Your task to perform on an android device: I want to add the first recording's title to Mediterranean Food Recipe in the Sound Recorder Plus app.
Image 0: 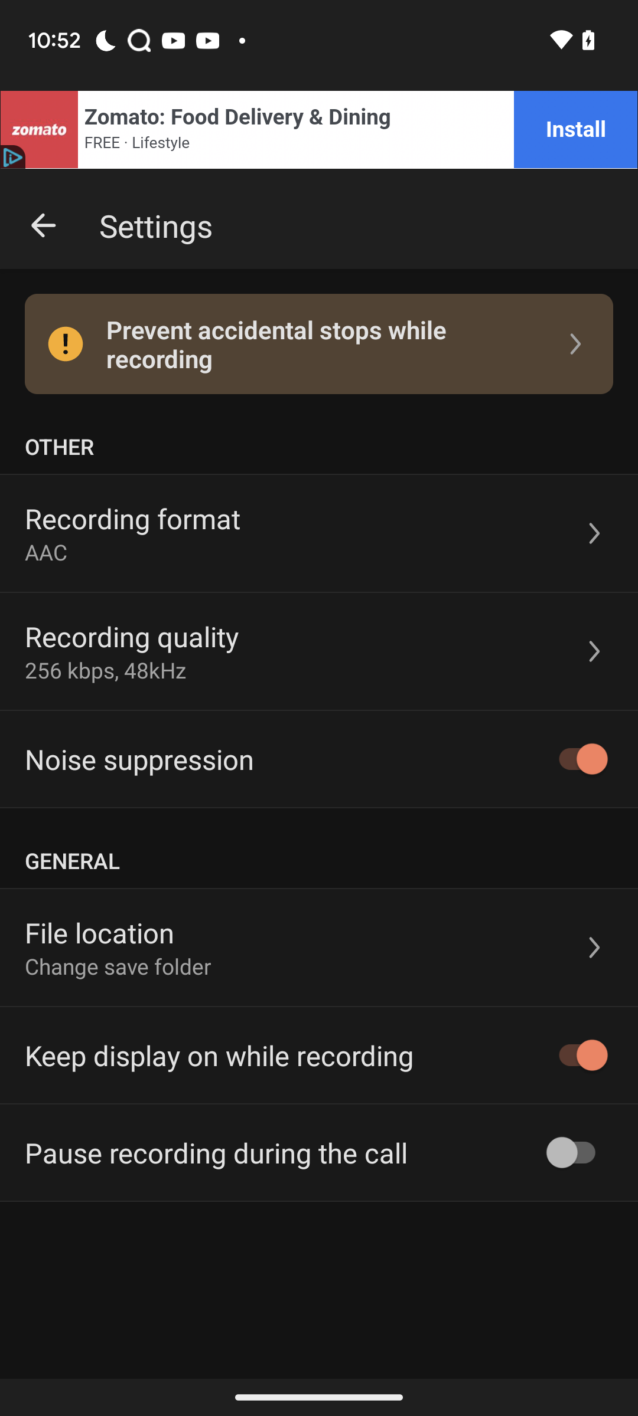
Go back to the previous screen
Step 0: press back button
Image 1: 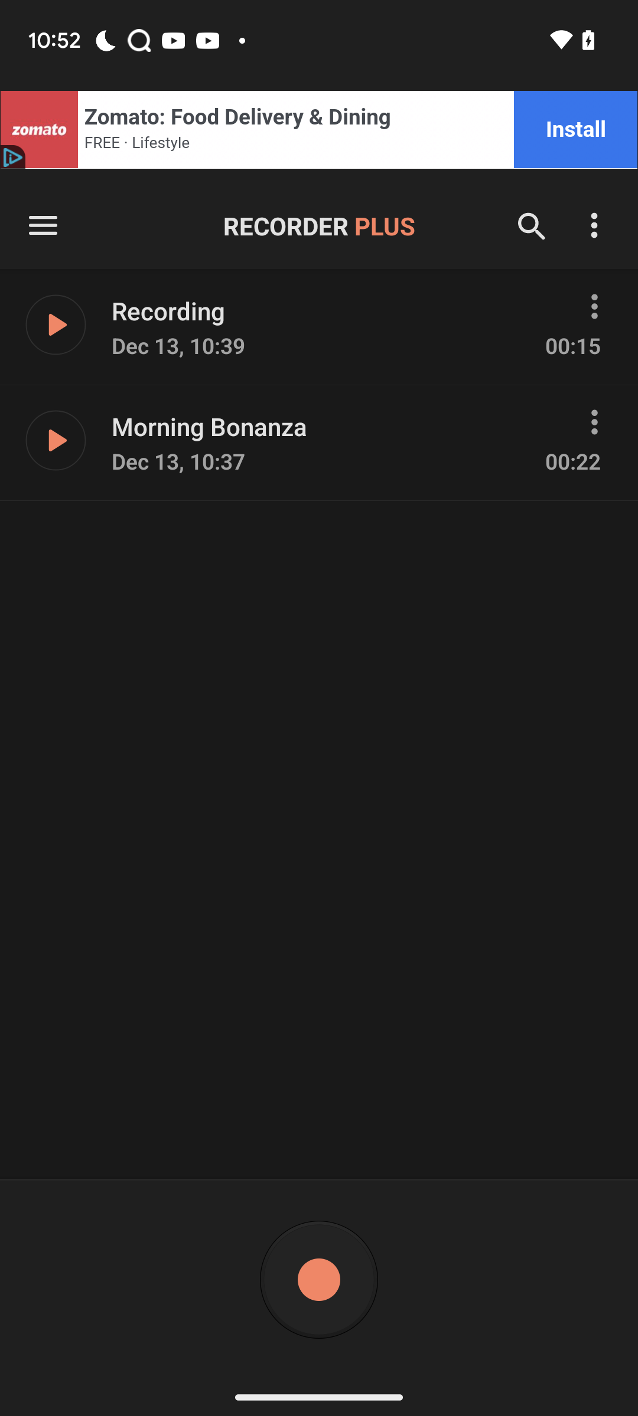
Click on the three dot icon of the first recording 
Step 1: click (594, 306)
Image 2: 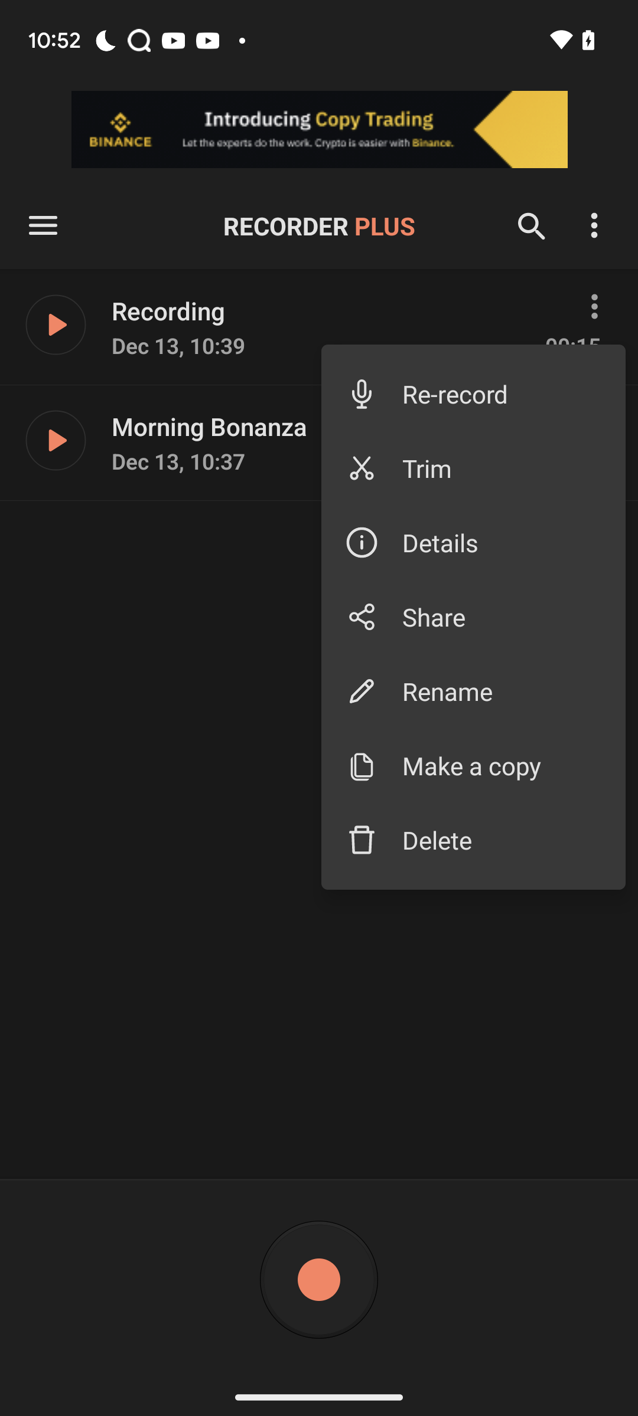
Click on the rename option
Step 2: click (502, 691)
Image 3: 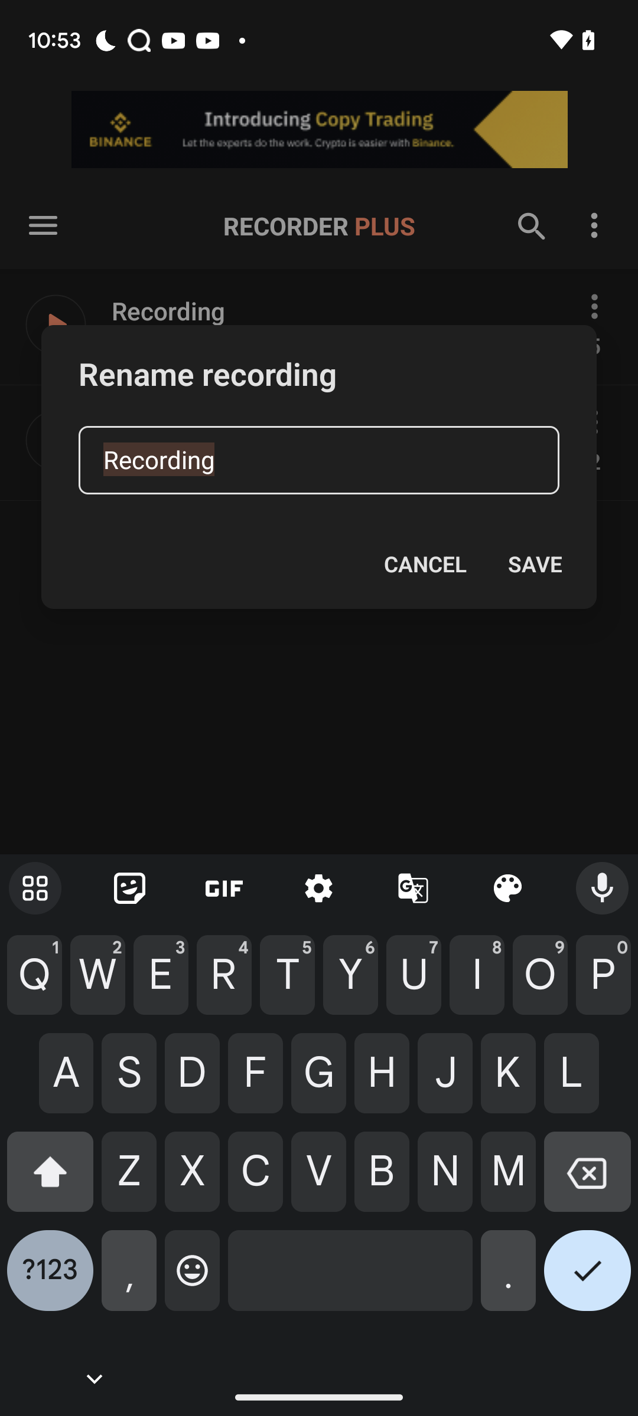
Click on the cross icon in the keypad
Step 3: click (587, 1181)
Image 4: 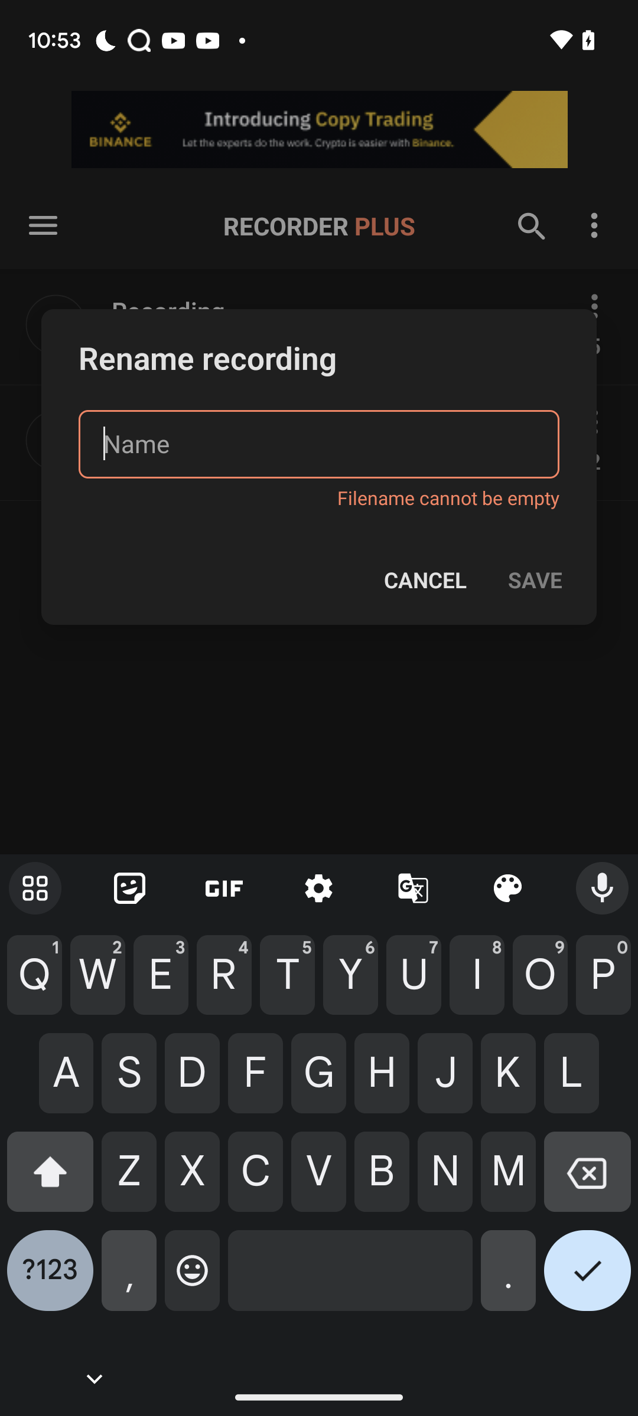
Enter Mediterranean Food Recipe in the textbox
Step 4: type "Mediterranean Food Recipe"
Image 5: 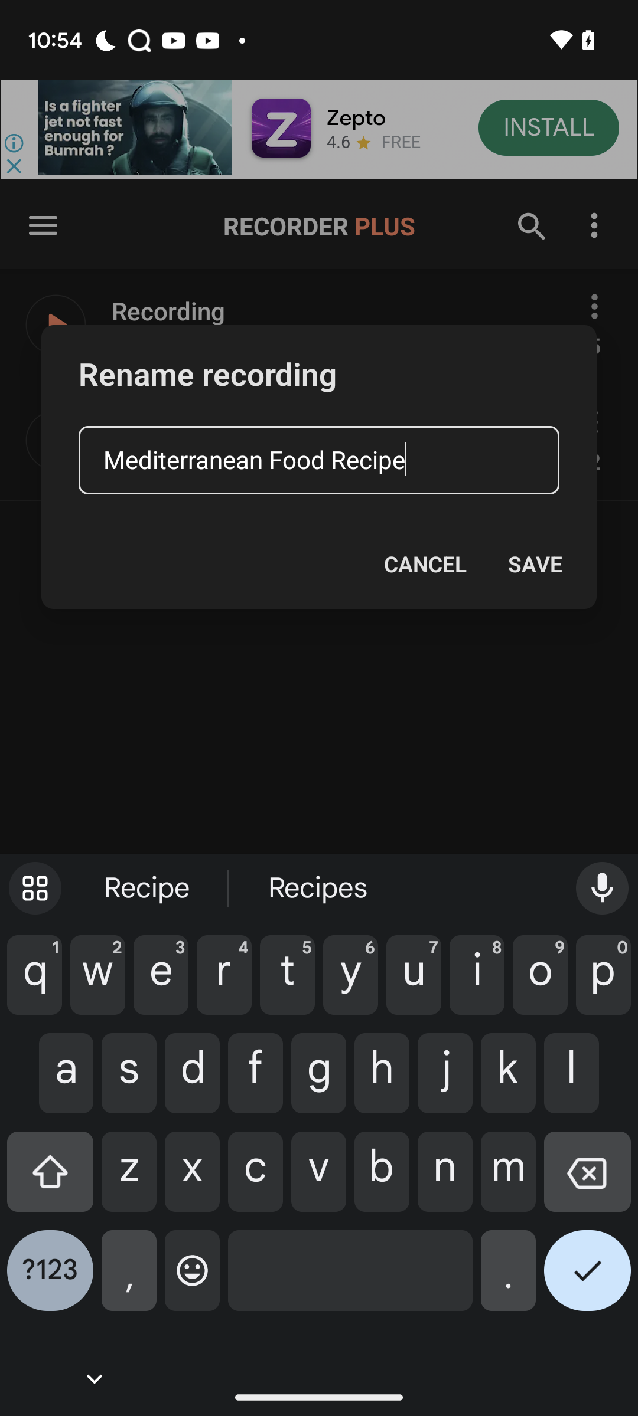
Click on the save button
Step 5: click (534, 564)